Your task to perform on an android device: Open the Yandex Maps app and change your route to an alternative route for Rose cafe.
Image 0: 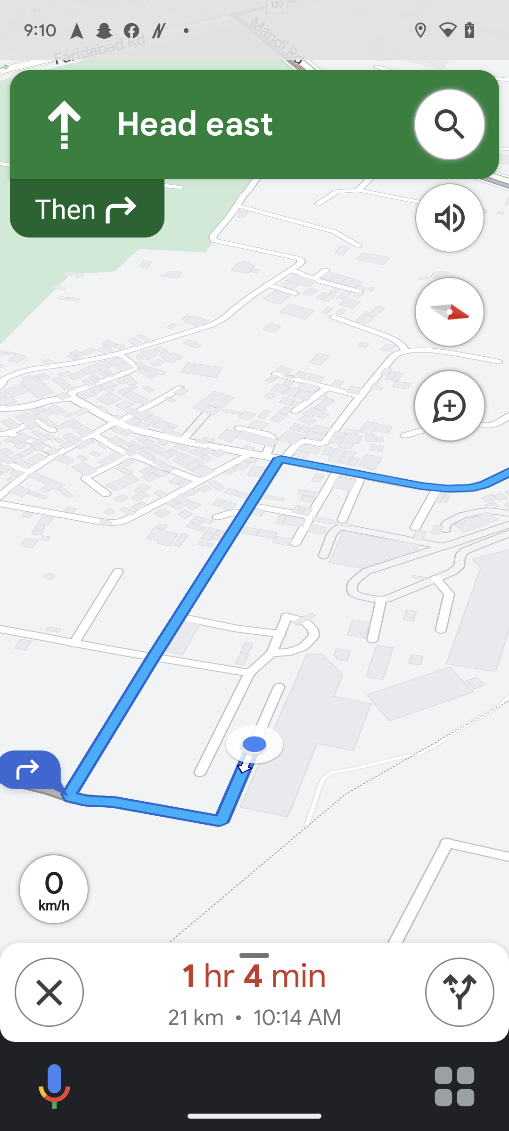
Open the Yandex Maps app
Step 0: open app "Yandex Maps"
Image 1: 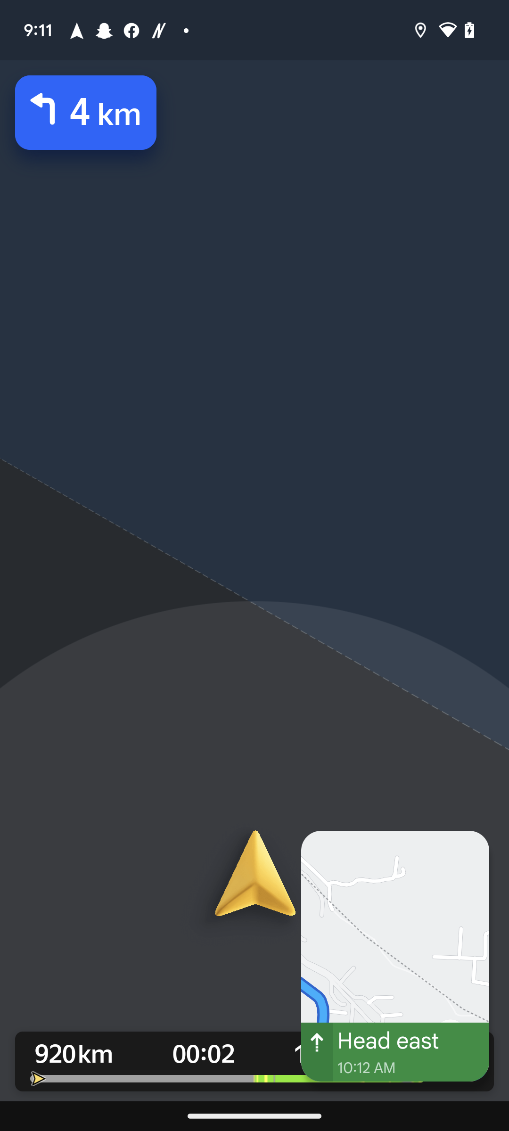
Go back to the previous screen
Step 1: press back button
Image 2: 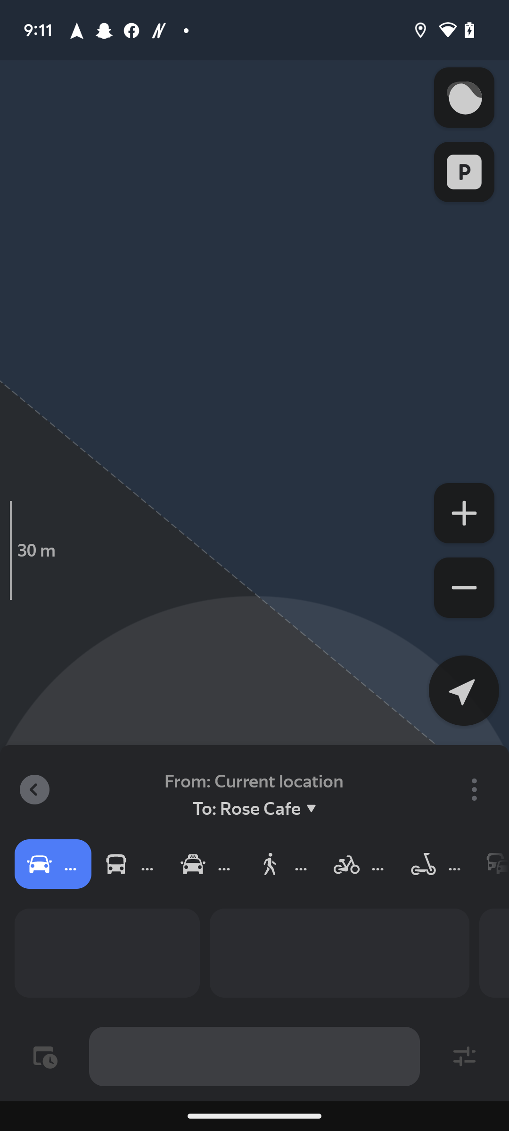
Go back to the previous screen
Step 2: wait
Image 3: 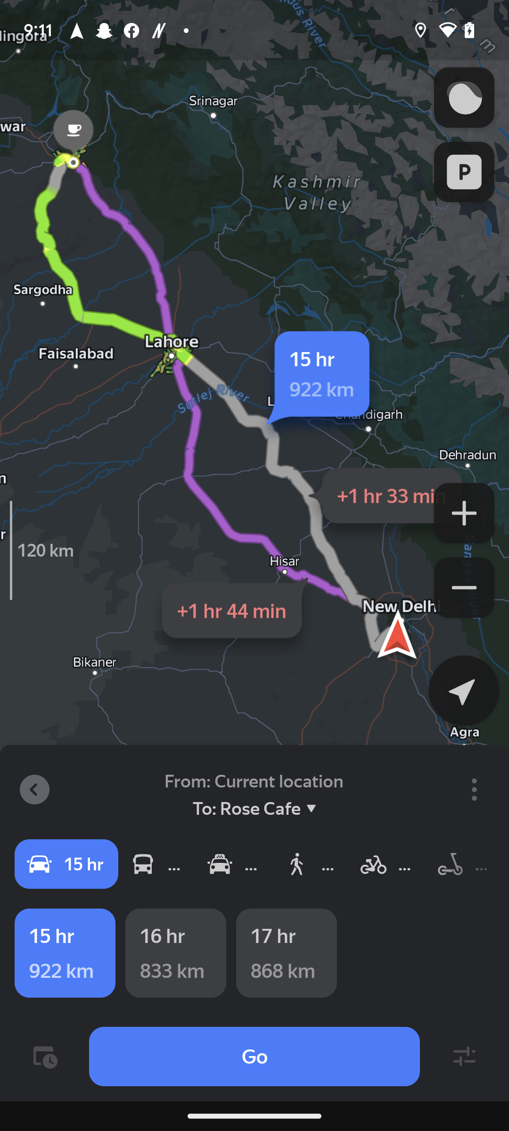
Click on the 16 hours route option
Step 3: click (176, 952)
Image 4: 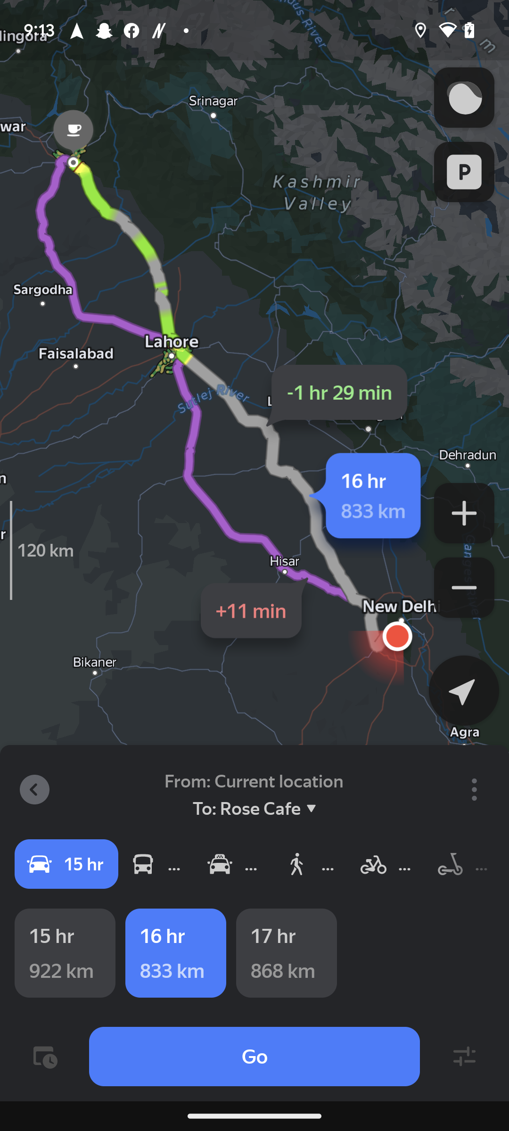
Click on the Go button
Step 4: click (254, 1056)